Your task to perform on an android device: Send my brother Tiago the bus schedule information from R. Ouricana, Sao Paulo to Brooklin via the CityMapper app at tiago121@gmail.com.
Image 0: 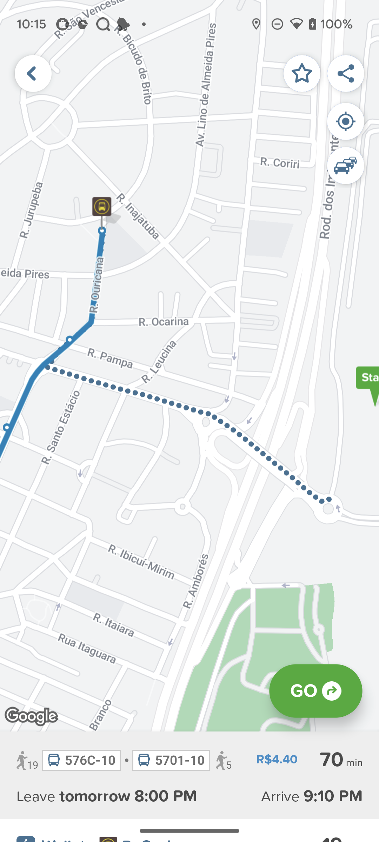
Click on the share icon at the top right corner of the screen
Step 0: click (346, 73)
Image 2: 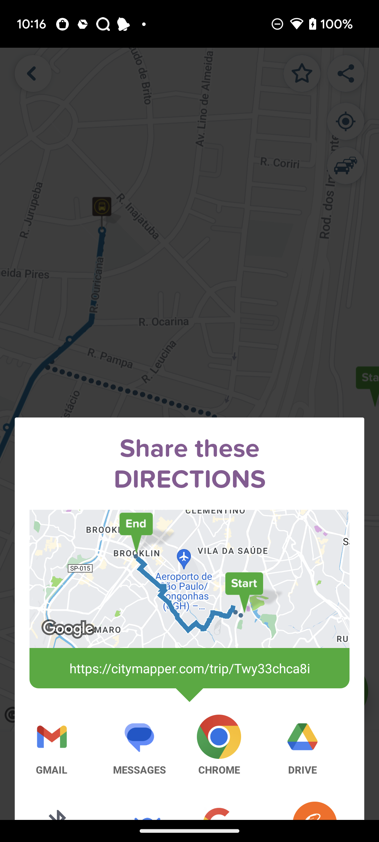
Click on GMAIL option
Step 2: click (51, 745)
Image 3: 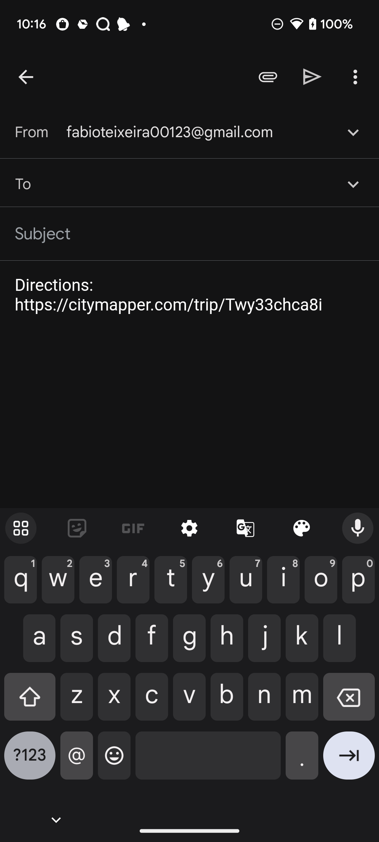
add recipient as tiago121@gmail.com
Step 3: type "tiago121@gmail.com"
Image 4: 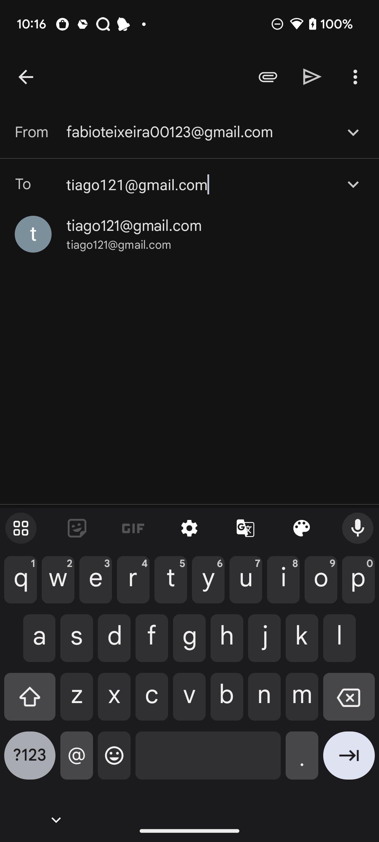
Click on tiago121@gmail.com
Step 4: click (119, 245)
Image 5: 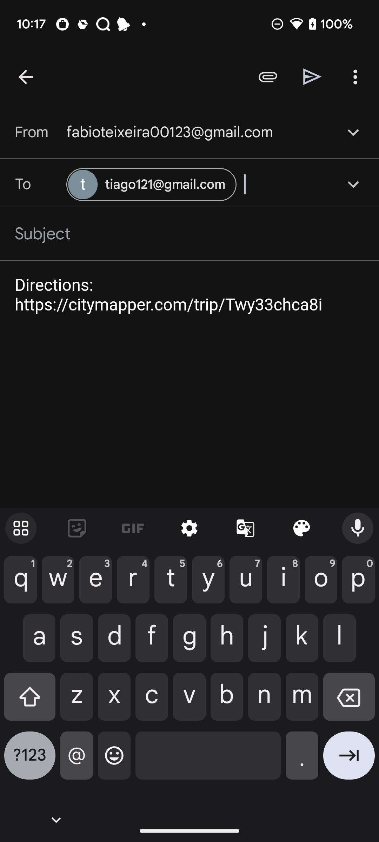
Click on the send icon at the top right corner of the screen
Step 5: click (312, 76)